Your task to perform on an android device: I'm looking for a door lock on Etsy since I want one for my house.
Image 0: 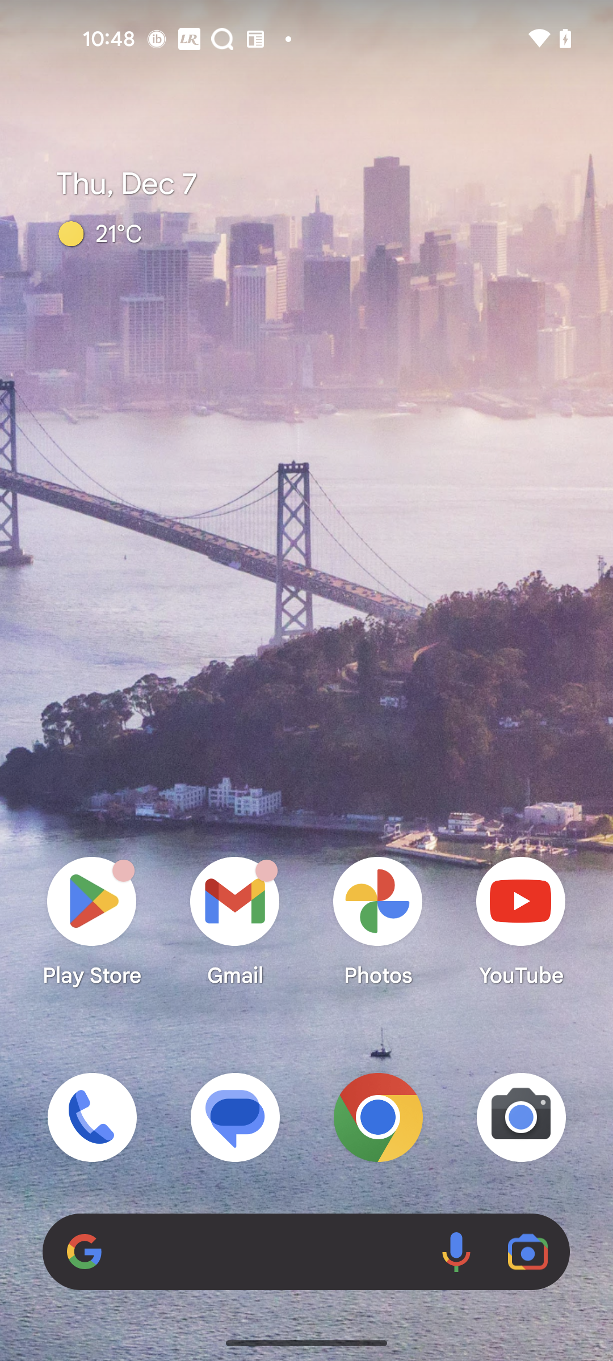
Open the Etsy app
Step 0: open app "Etsy"
Image 1: 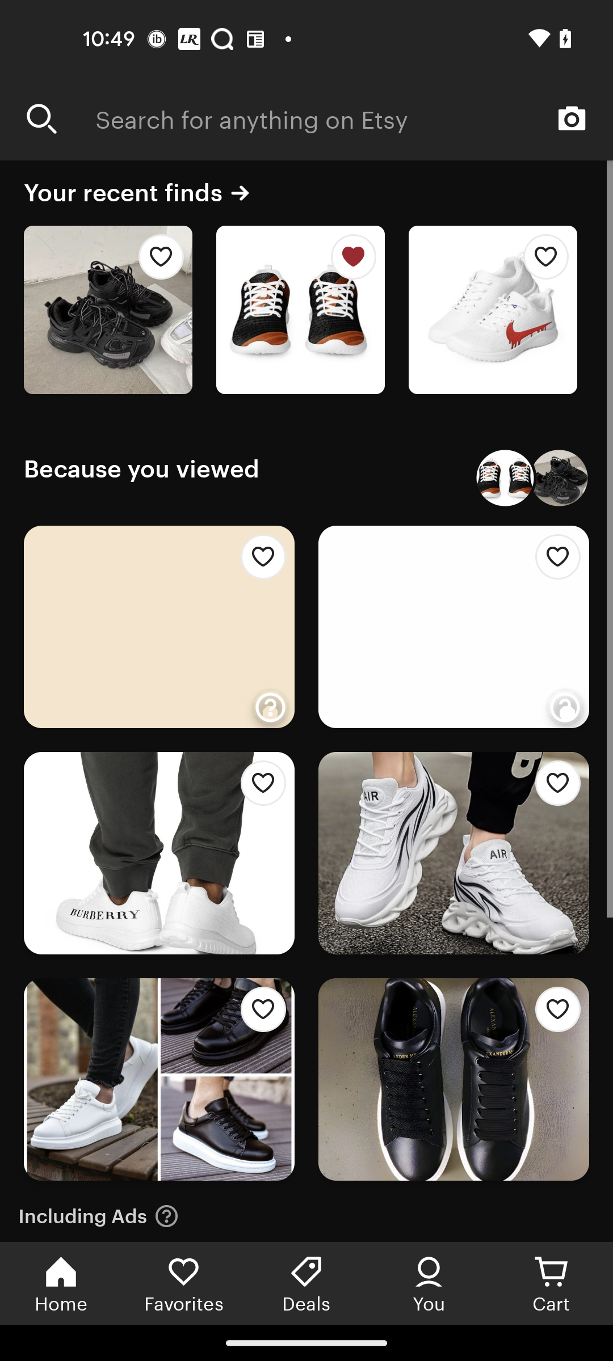
Go to the search bar
Step 1: click (354, 118)
Image 2: 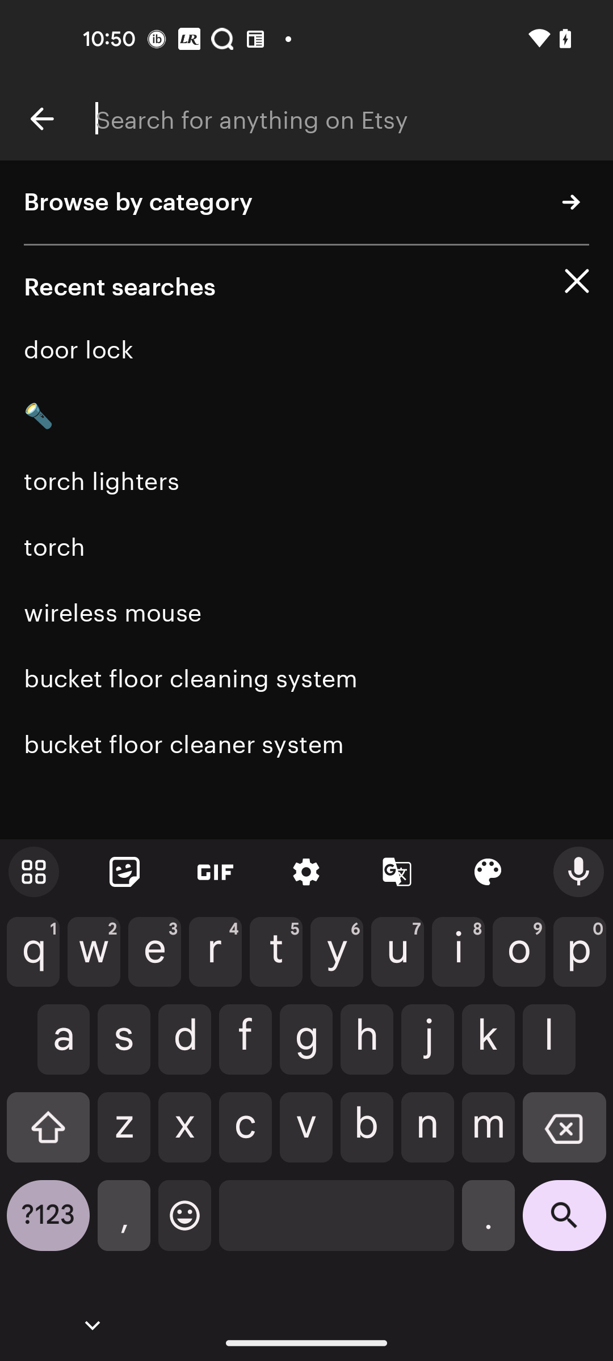
search for Door lock
Step 2: type "Door lock"
Image 3: 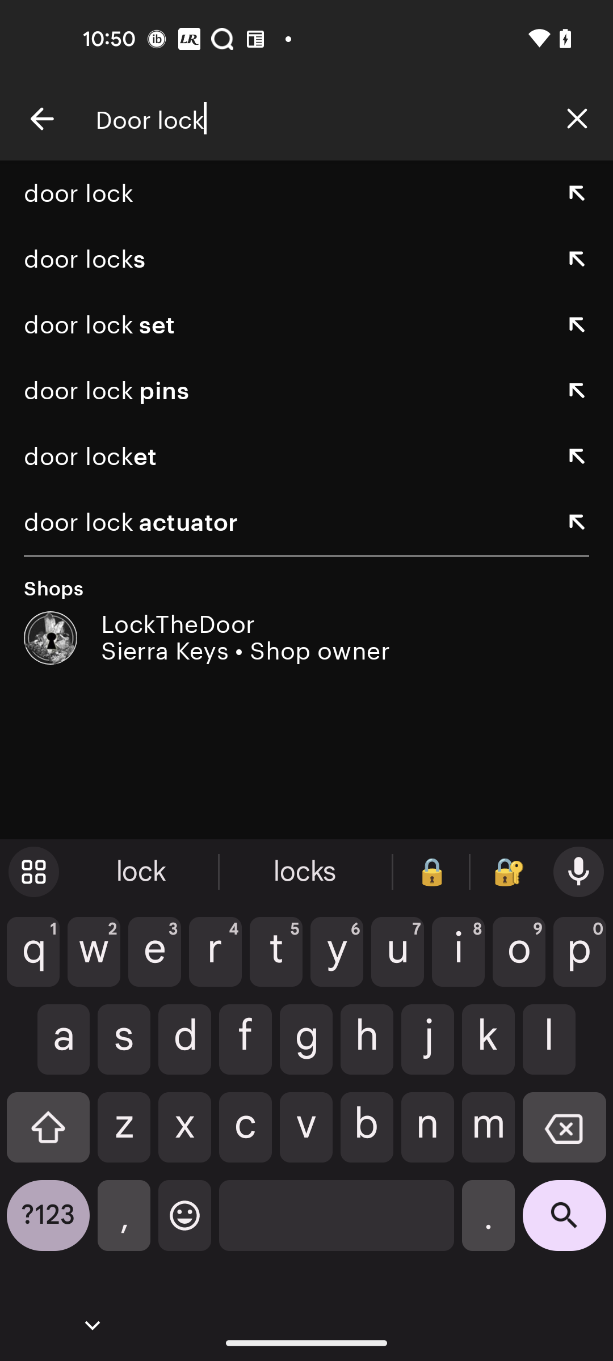
Click on the search icon at the bottom right corner of the screen
Step 3: click (564, 1224)